Your task to perform on an android device: After doing practice for many weeks, I have become an expert in cycling, and I want to take a challenge and set a goal for myself. I decided to set a goal for road cycling in the JEFIT app for me to ride a bike for a total of 60 minutes in two sets of 30 minutes.
Image 0: 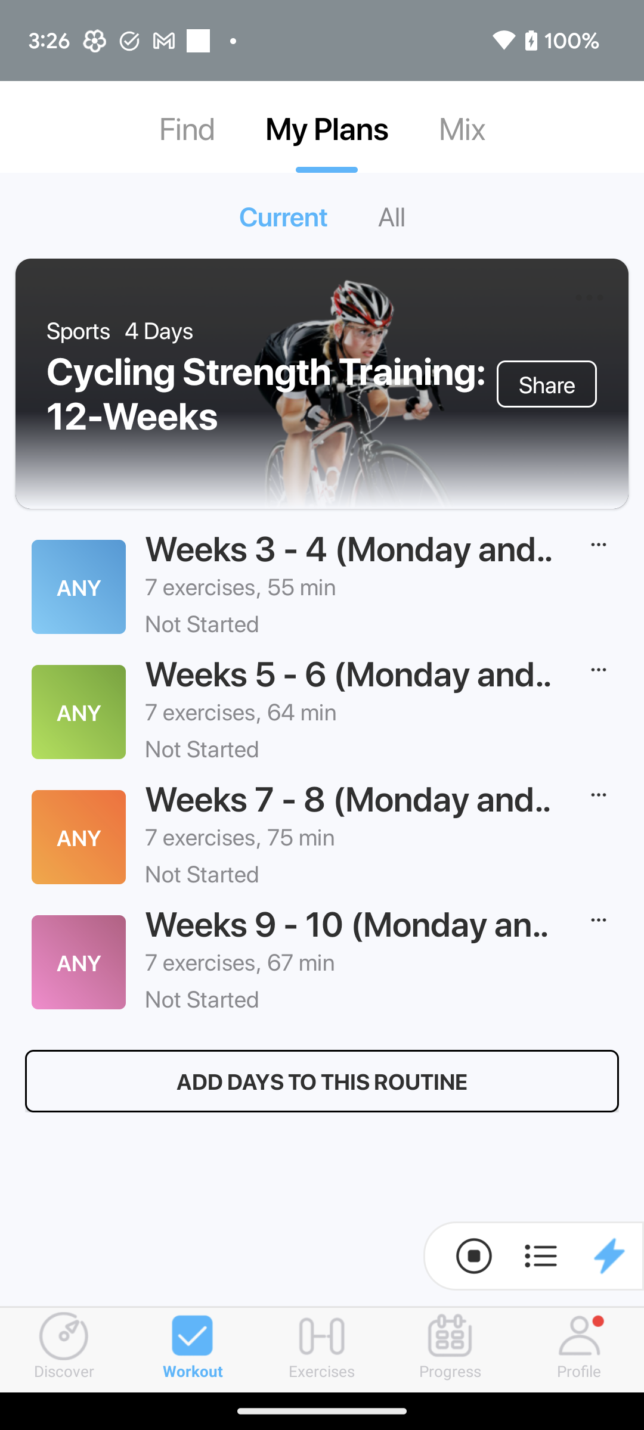
Click on the Exercise tab at the bottom of the screen to view my goal option.
Step 0: click (322, 1350)
Image 1: 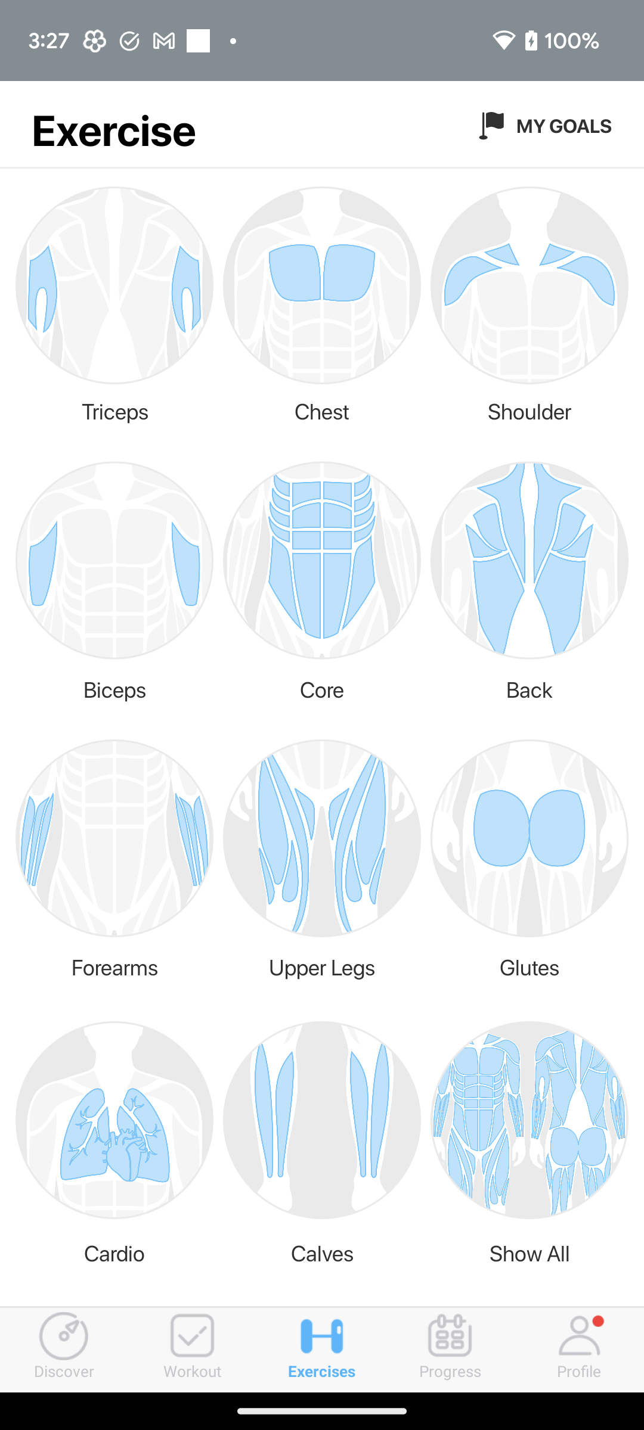
Click on the My Goals option at the top right corner of the screen to set a new goal for me.
Step 1: click (564, 125)
Image 2: 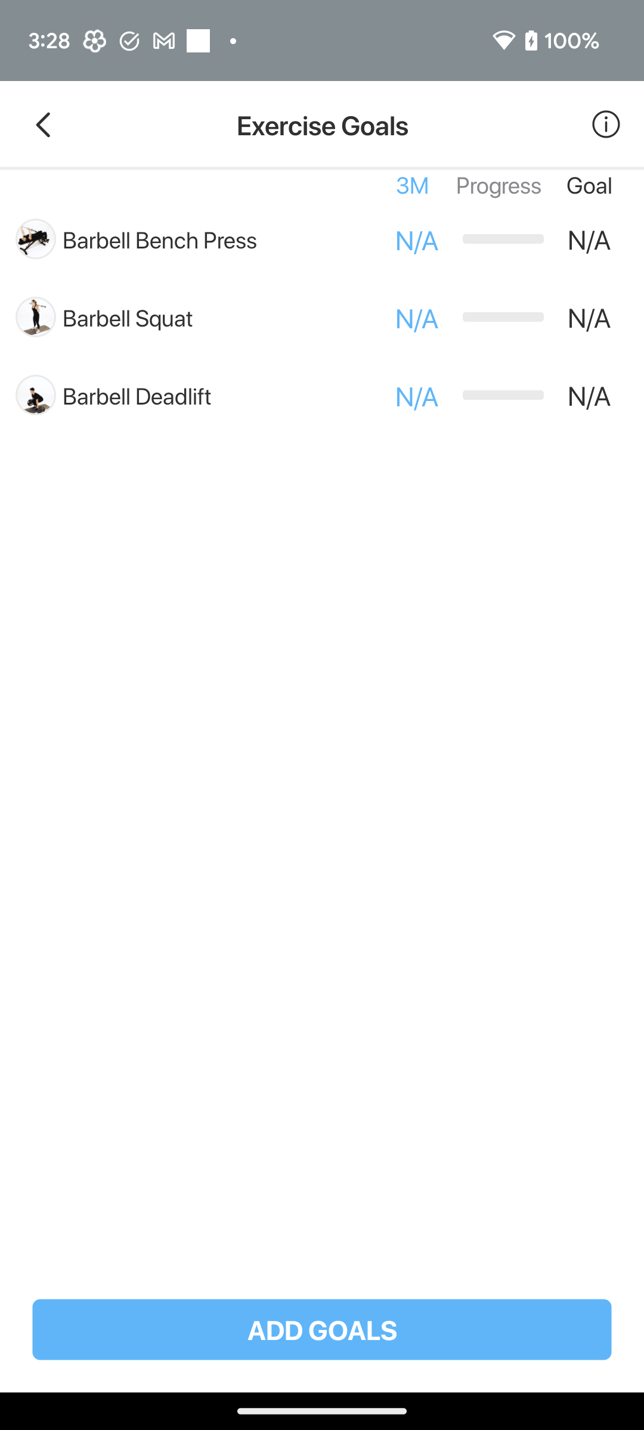
Click on the ADD GOALS button at the bottom of the screen to set a new goal.
Step 2: click (322, 1329)
Image 3: 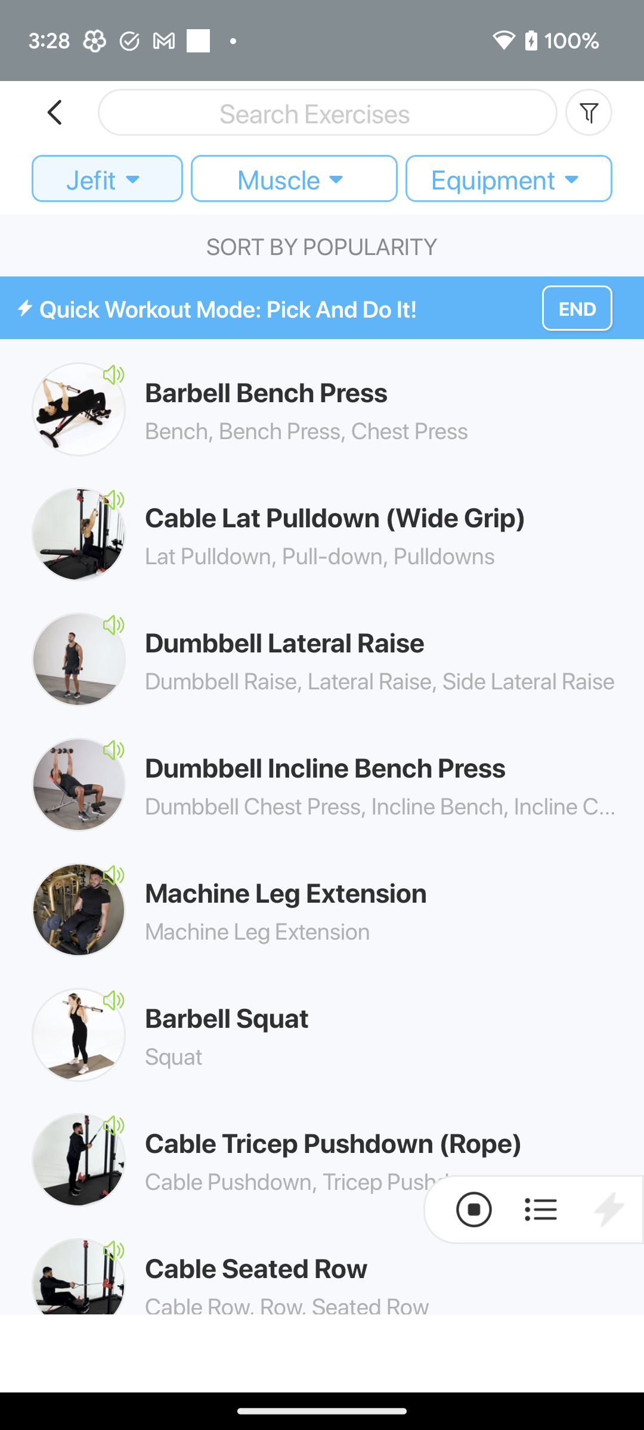
Click on the search bar at the top of the screen to search for the exercise.
Step 3: click (327, 112)
Image 4: 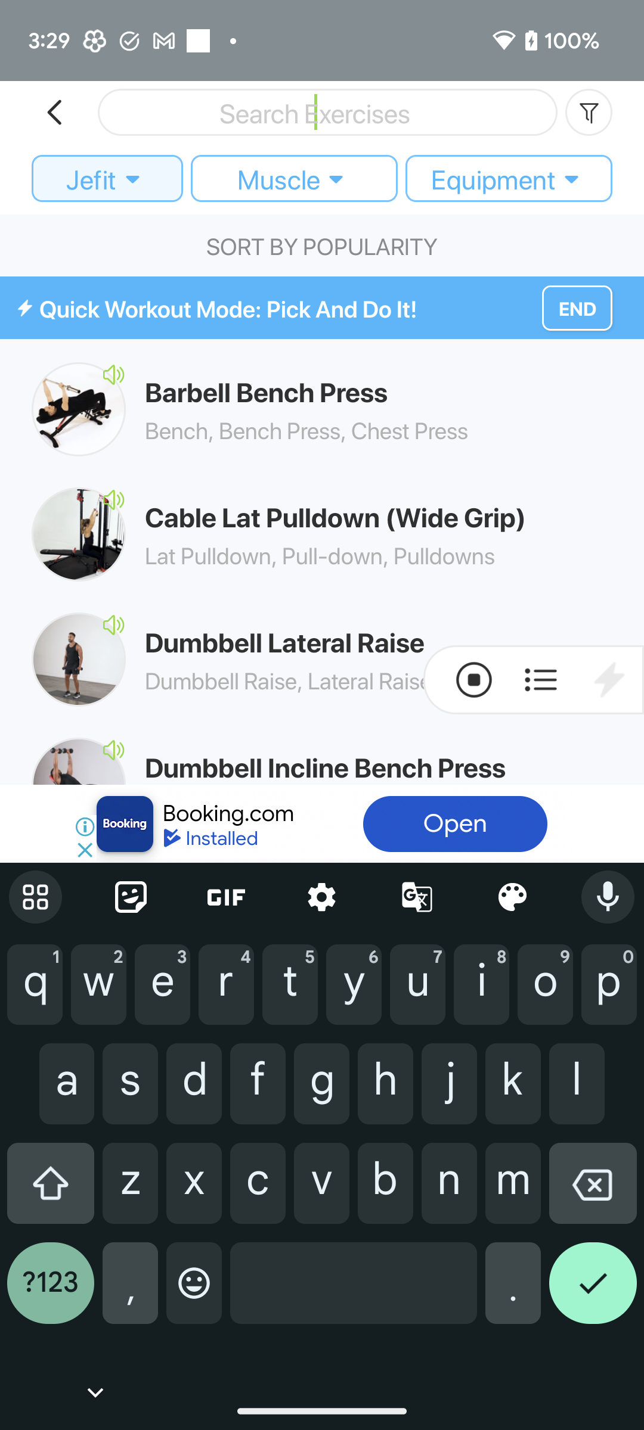
Type Road Cycling in the search bar to search for the exercise of my goal.
Step 4: type "Road Cycling"
Image 5: 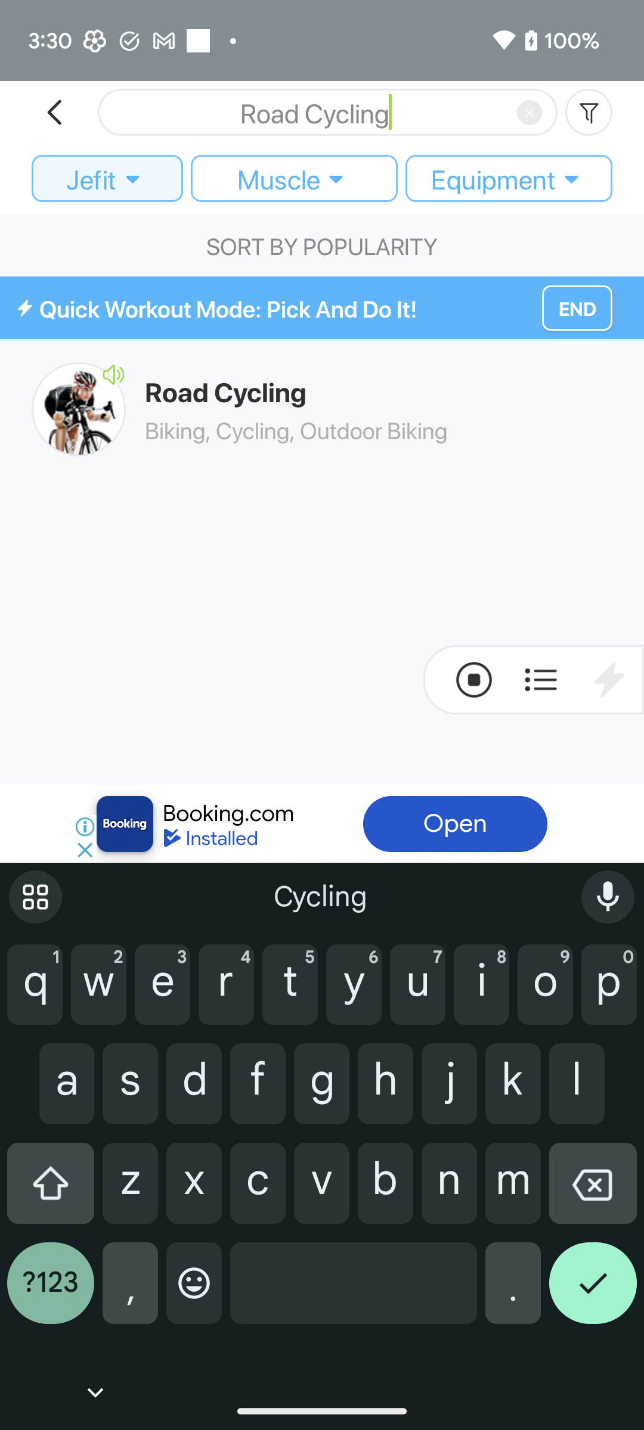
Click on the Road Cycling to select this exercise for my goal.
Step 5: click (385, 391)
Image 6: 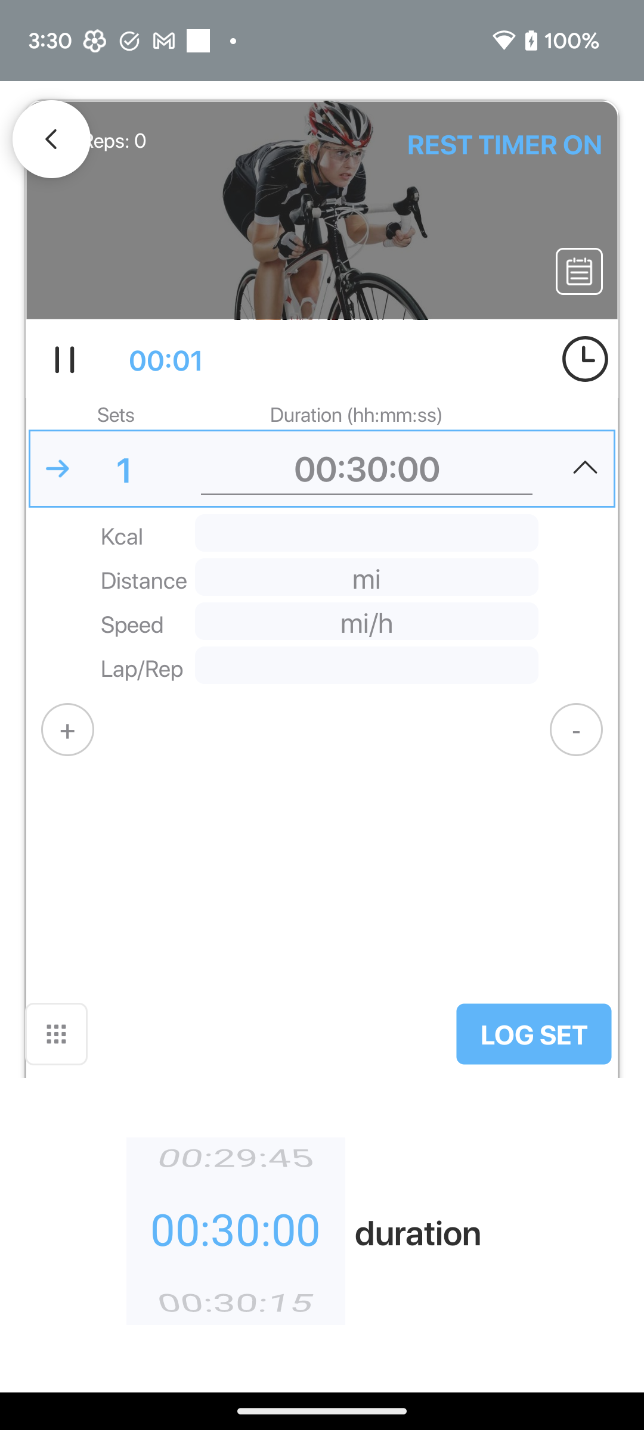
Click on the plus icon to create a new set of 30 minutes.
Step 6: click (67, 729)
Image 7: 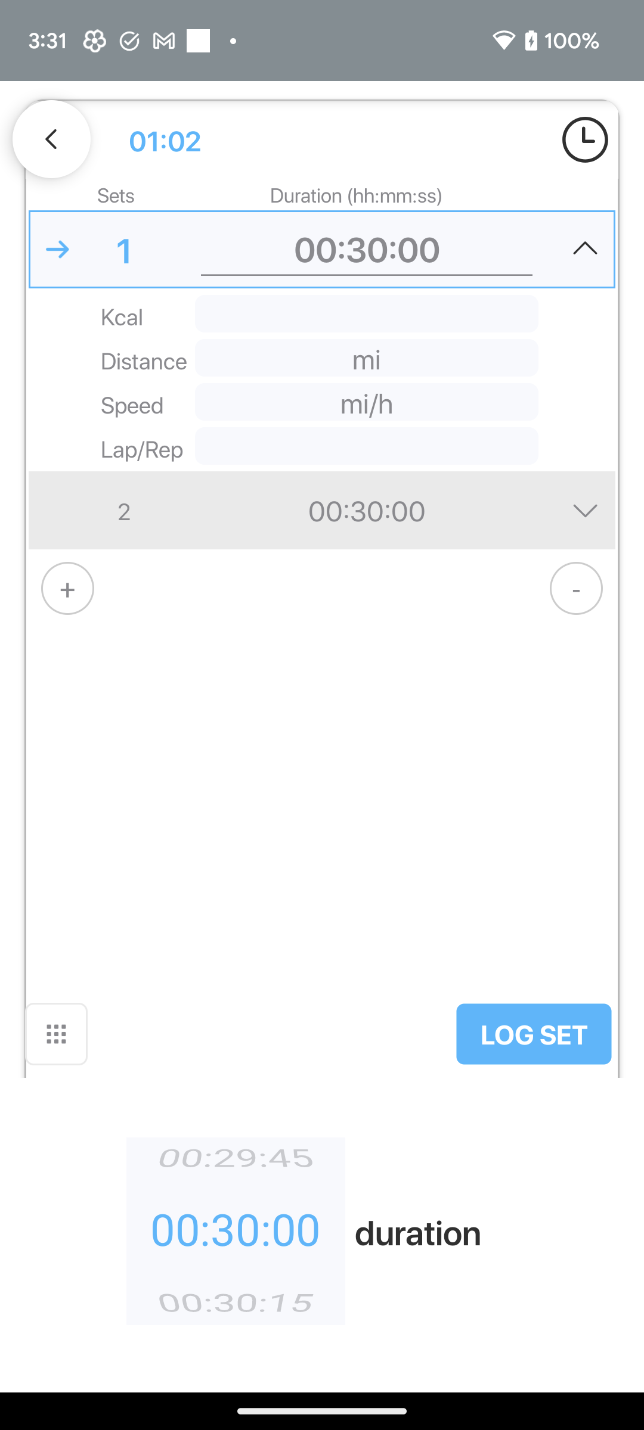
Click on the LOG SET button.
Step 7: click (534, 1034)
Image 8: 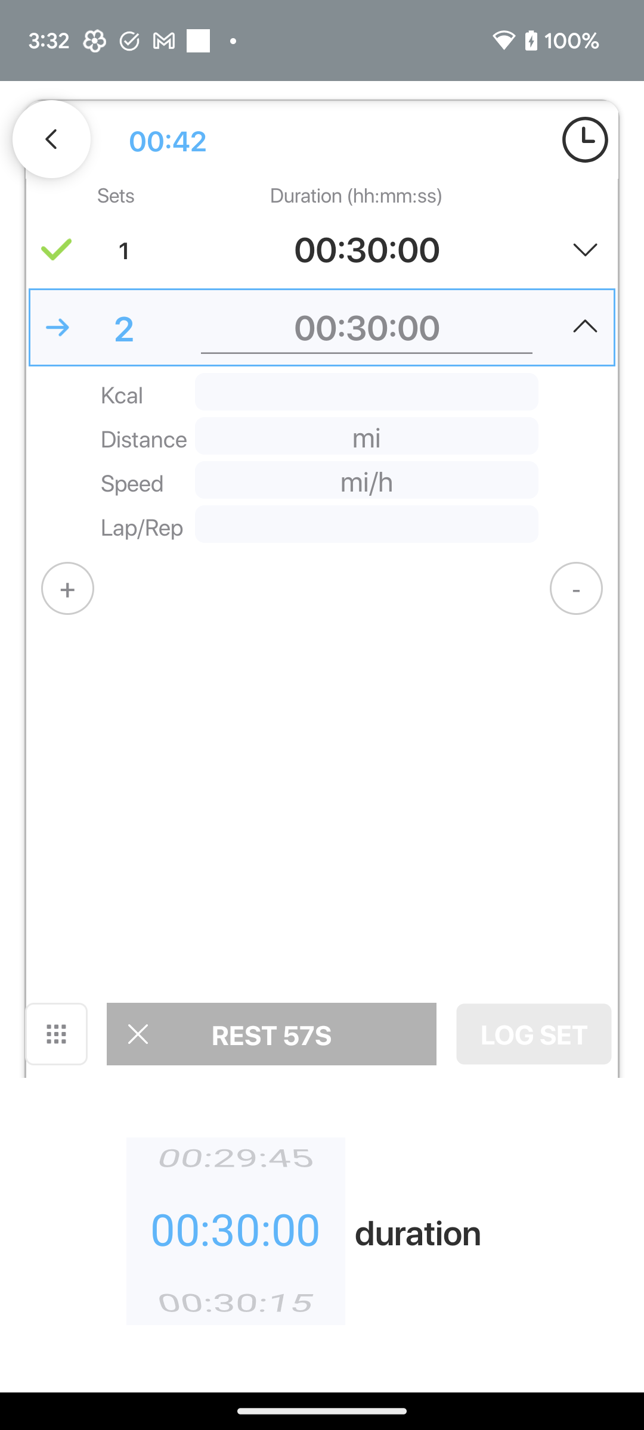
Click on the cross icon of Rest option.
Step 8: click (137, 1033)
Image 9: 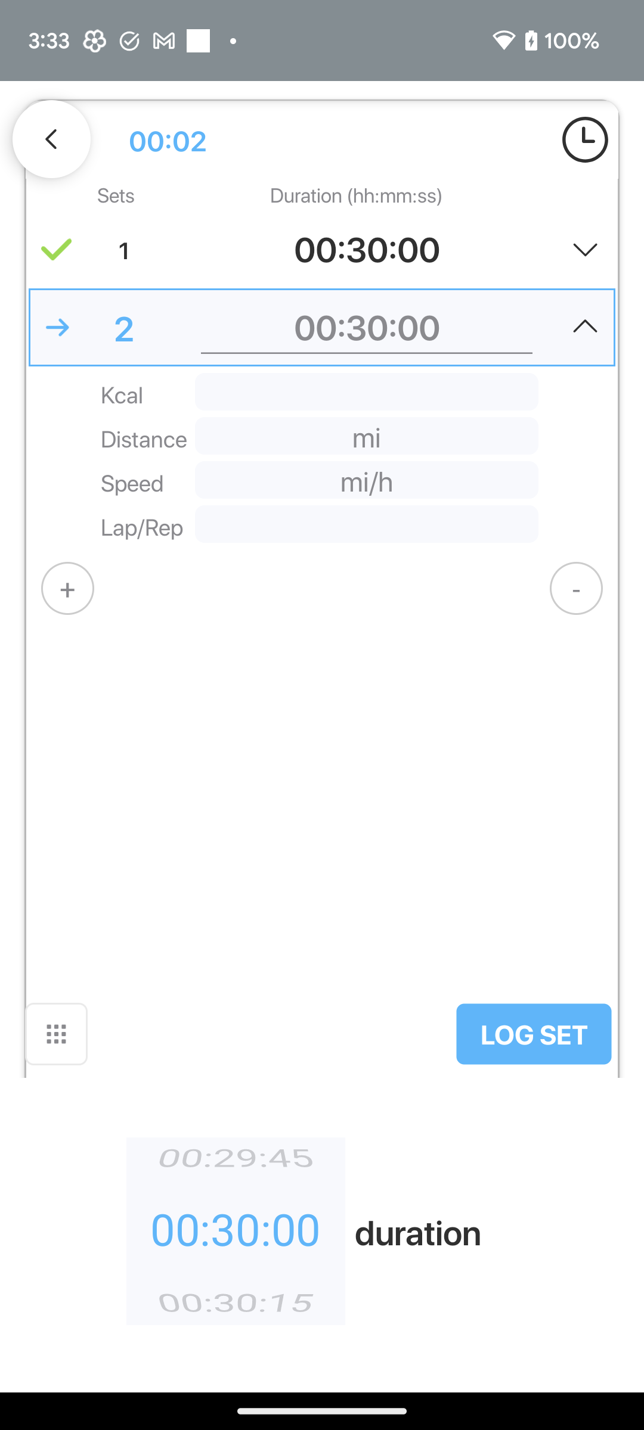
Click on the LOG SET button to set the goal.
Step 9: click (534, 1034)
Image 10: 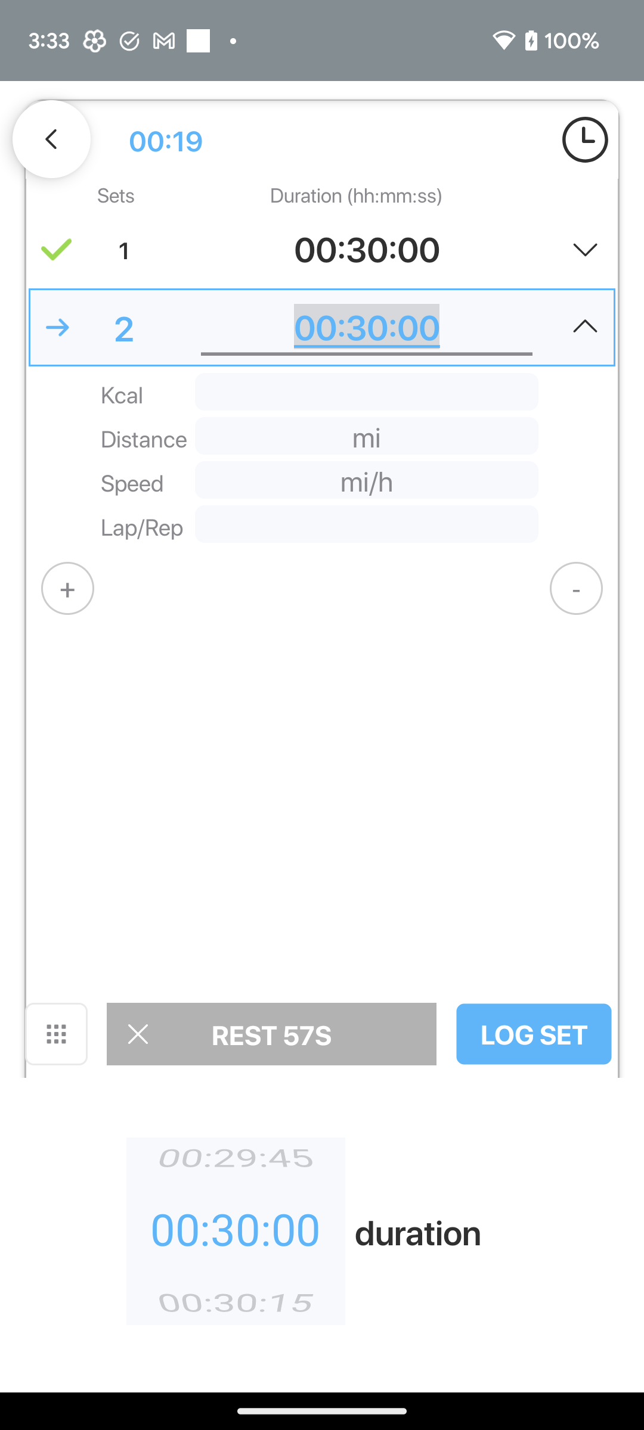
Click on the LOG SET button to set the goal.
Step 10: click (534, 1034)
Image 11: 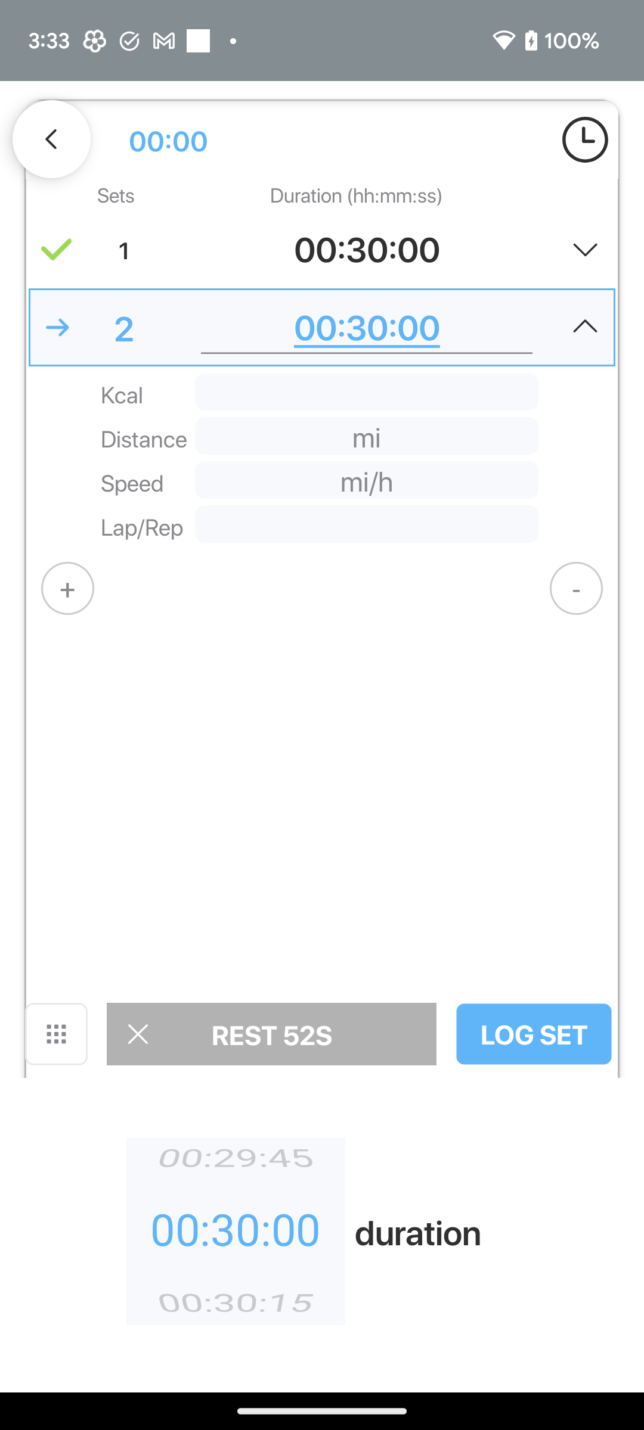
Click on the LOG SET button to set the goal.
Step 11: click (534, 1034)